Your task to perform on an android device: Add Yummiez green peas 500g in the cart.
Image 0: 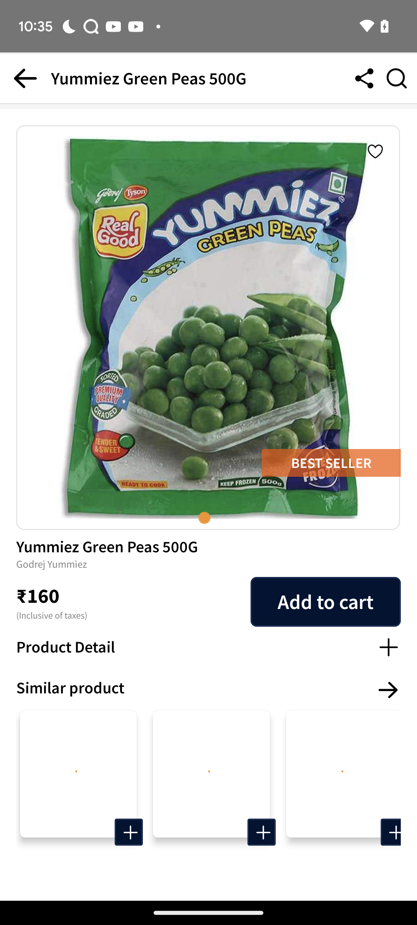
Click on Add to cart button
Step 0: click (325, 602)